Your task to perform on an android device: Read the reviews of Audi Q7 in CarTrade app
Image 0: 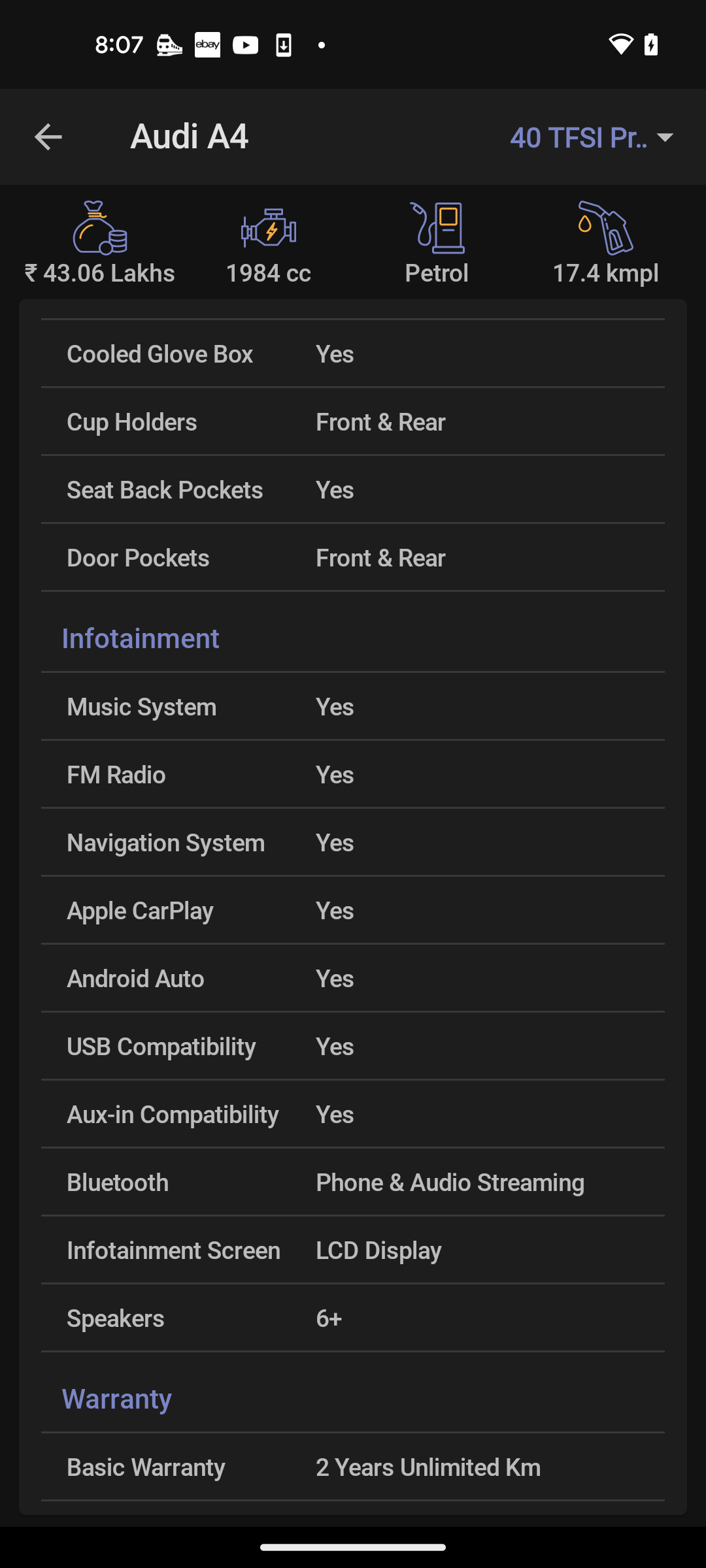
Open CarTrade app
Step 0: open app "CarTrade | Used Cars, New Cars"
Image 1: 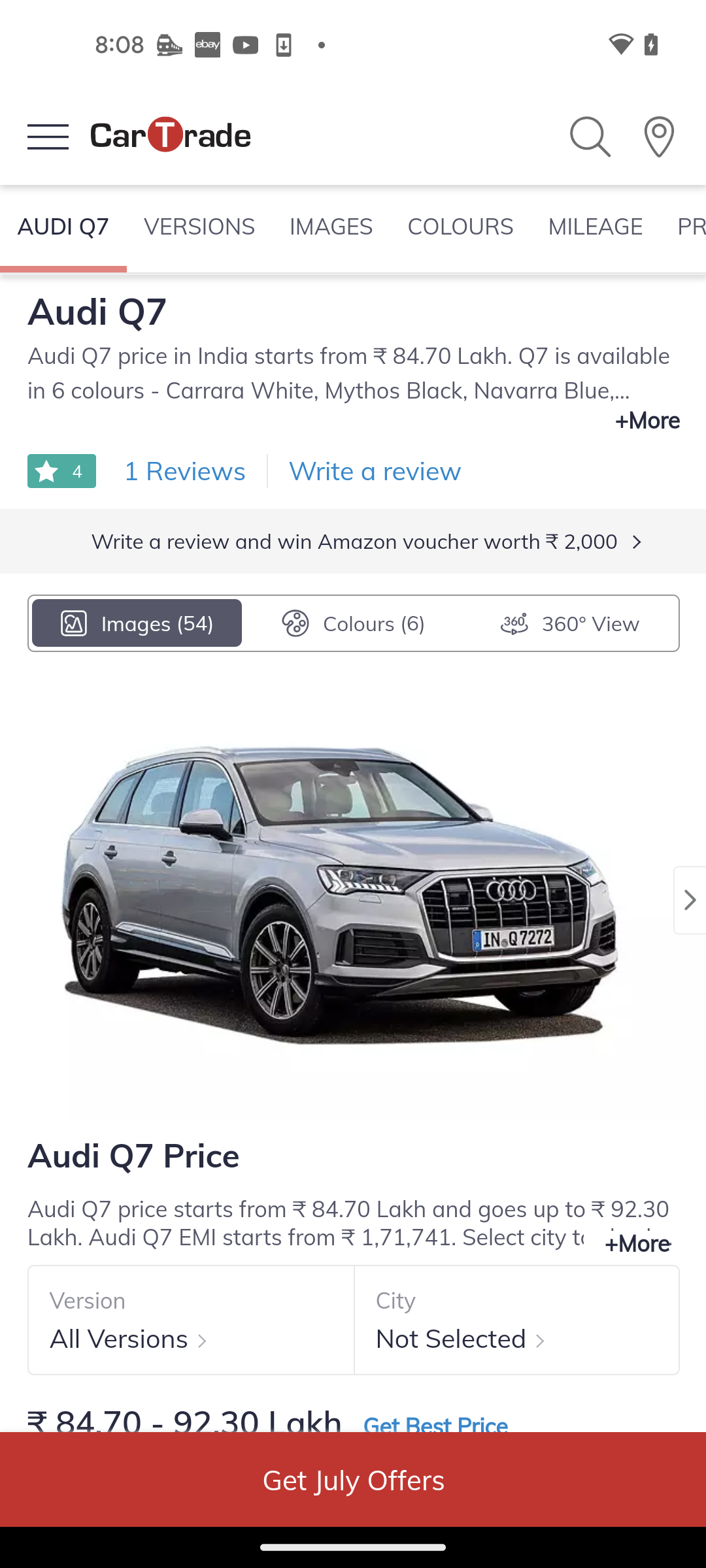
Click on the 1 Reviews
Step 1: click (185, 469)